Your task to perform on an android device: Search for oats in the Blinkit app for my breakfast.
Image 0: 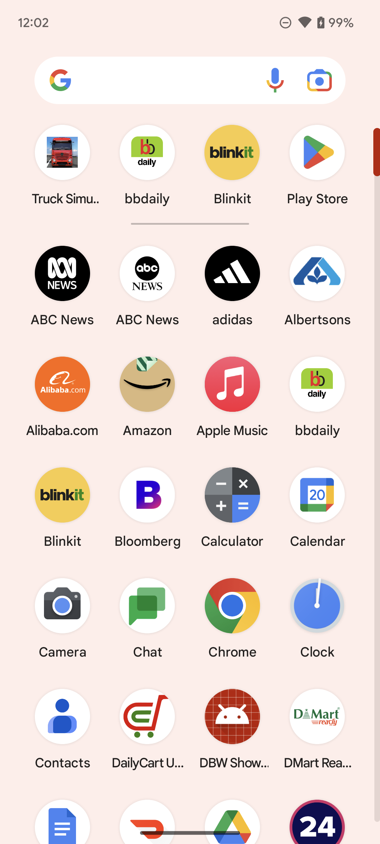
Open Blinkit app.
Step 0: open app "Blinkit"
Image 1: 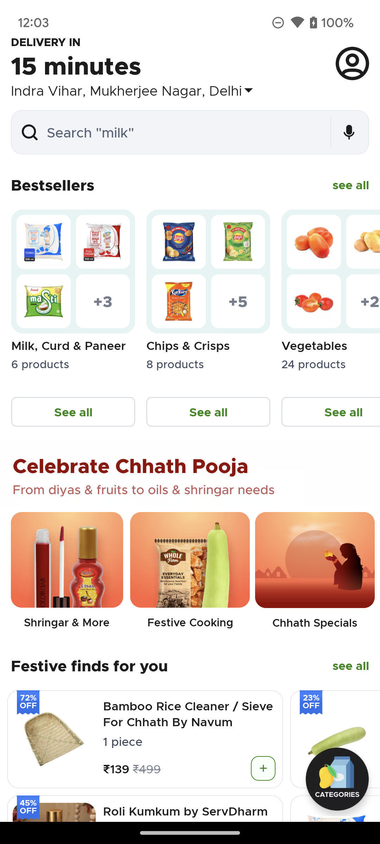
Click on the search bar on the top of the screen.
Step 1: click (183, 132)
Image 2: 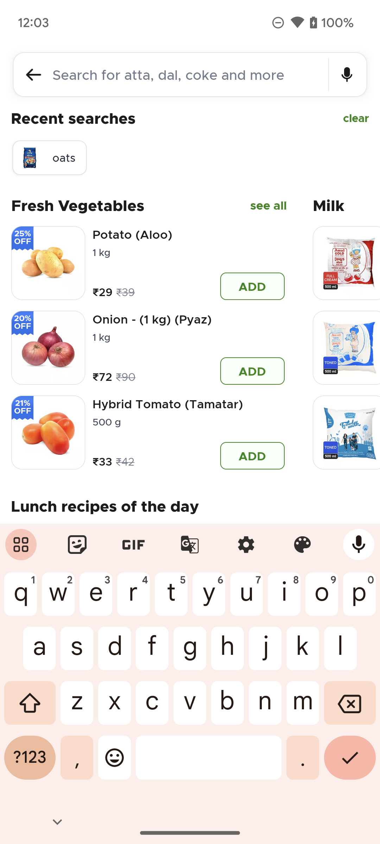
Click on the Oats on the screen.
Step 2: click (49, 158)